Your task to perform on an android device: Using the Amazon App, add the Campus OXYFIT Men's Running Shoes to the shopping cart.
Image 0: 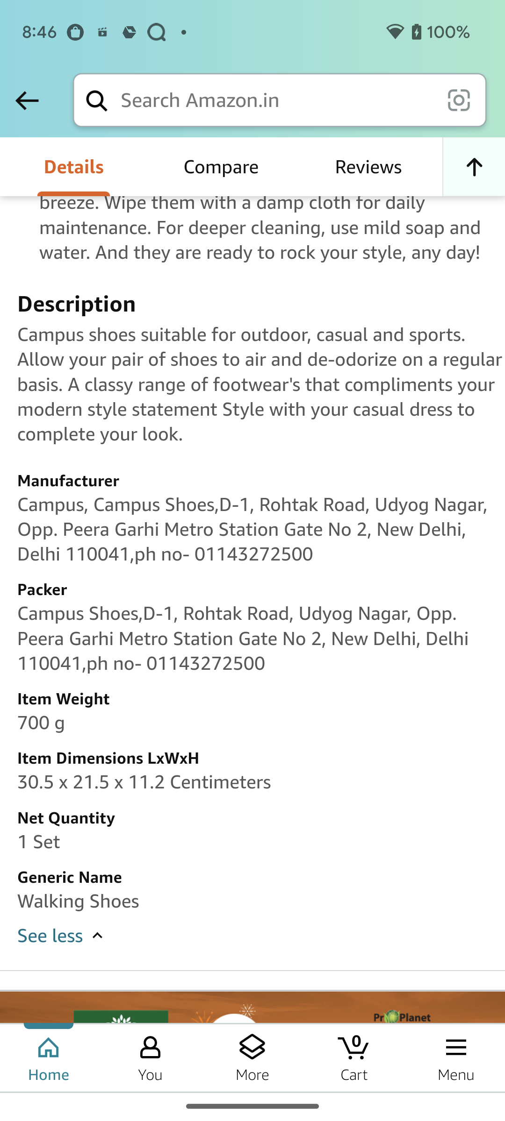
swipe down to add this item to cart
Step 0: scroll up
Image 1: 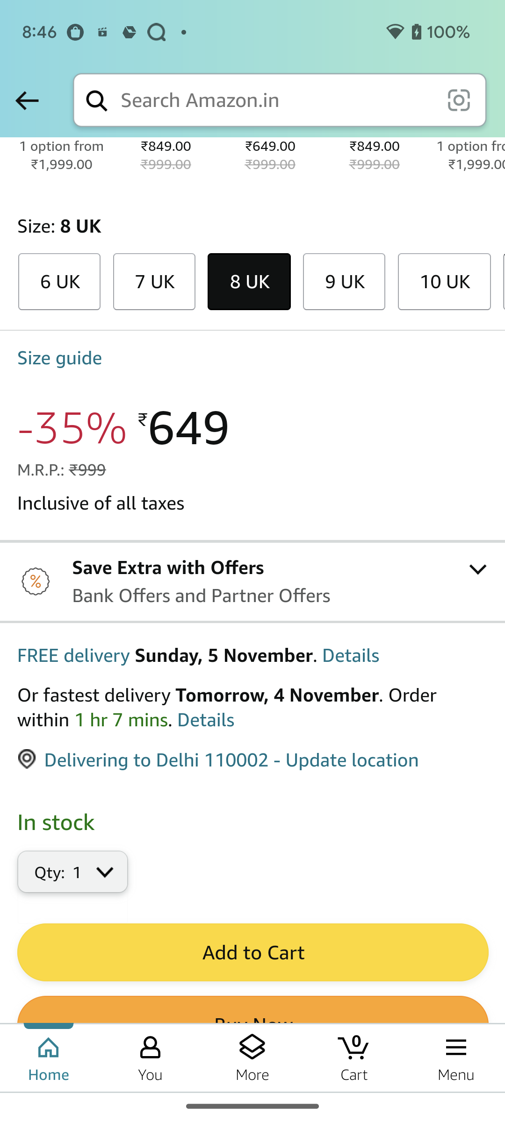
Click on Add to Cart option
Step 1: click (253, 573)